Your task to perform on an android device: I want to enhance the last taken photo so , apply the Gorgeous filter to the last photo taken in the Forest Album Gallery app
Image 0: 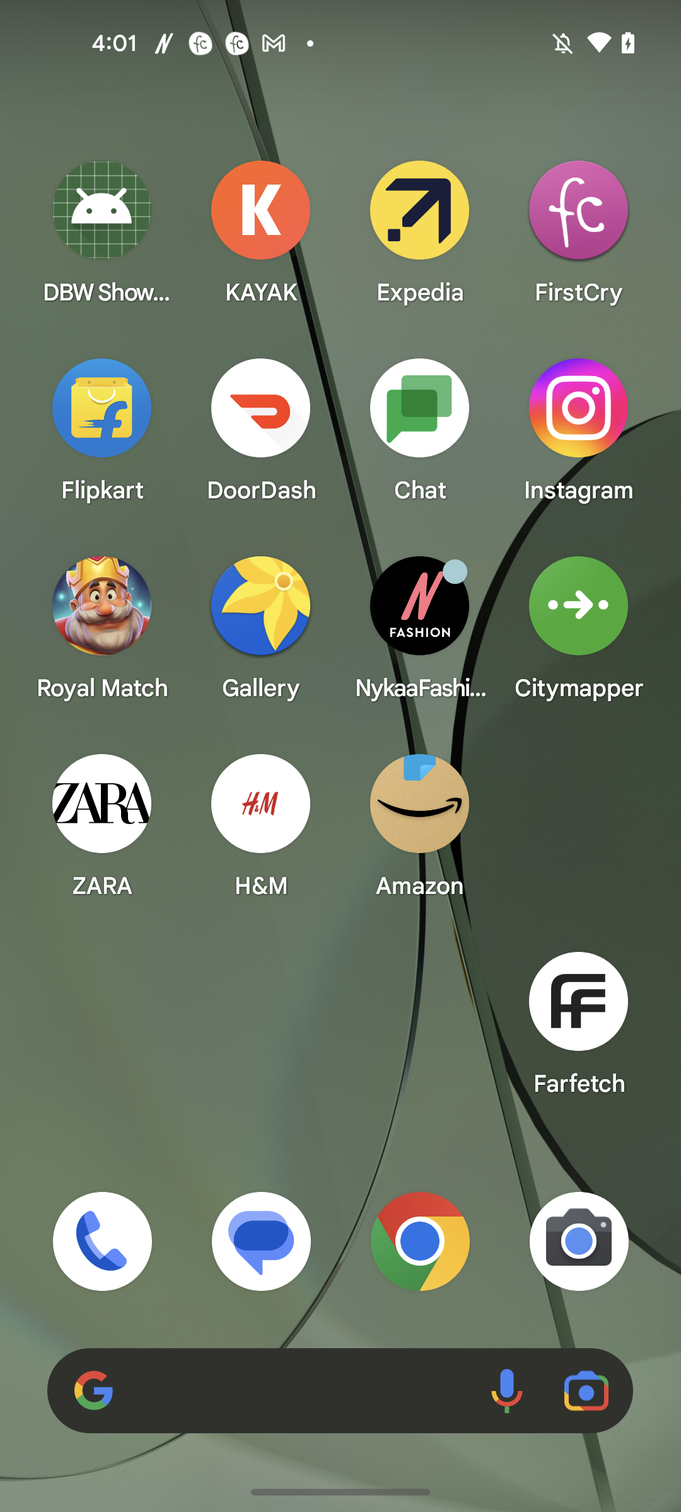
Open the Gallery app
Step 0: open app "Gallery"
Image 1: 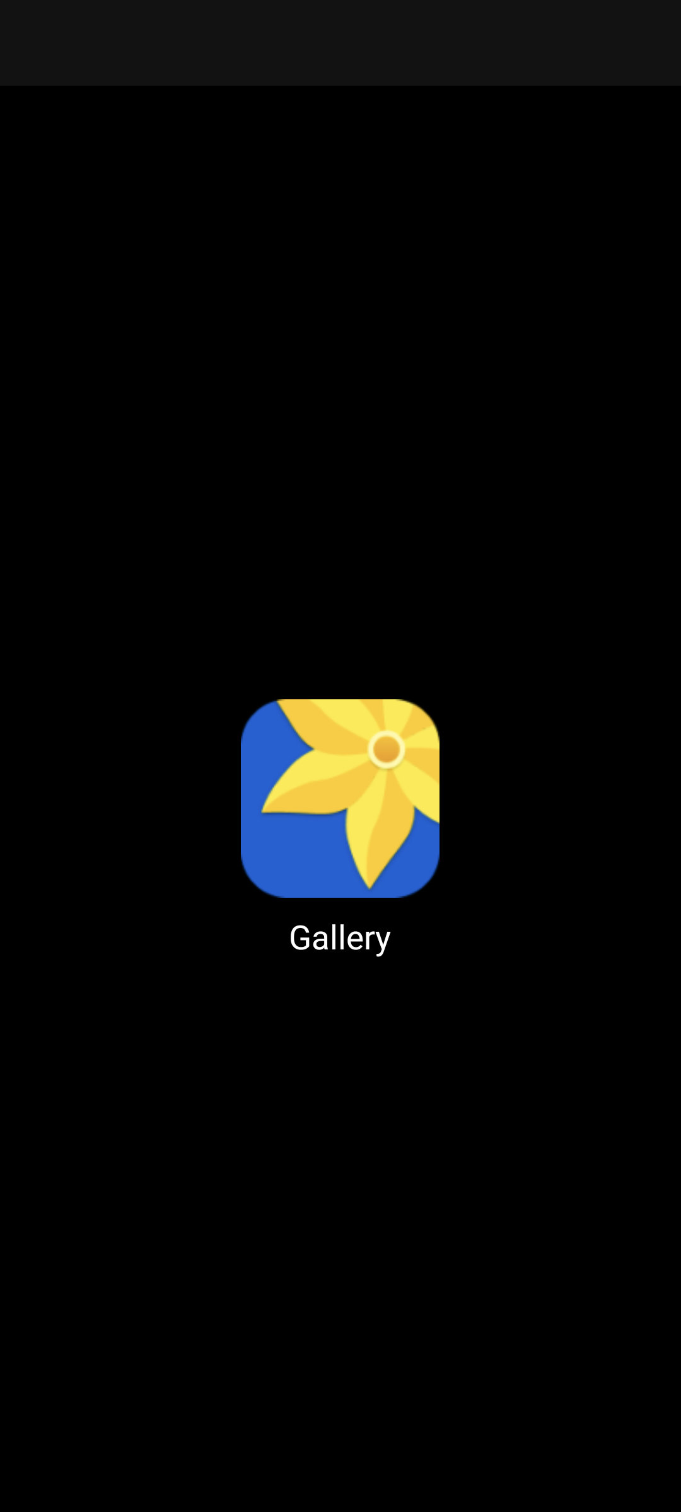
Open the Gallery app
Step 1: wait
Image 3: 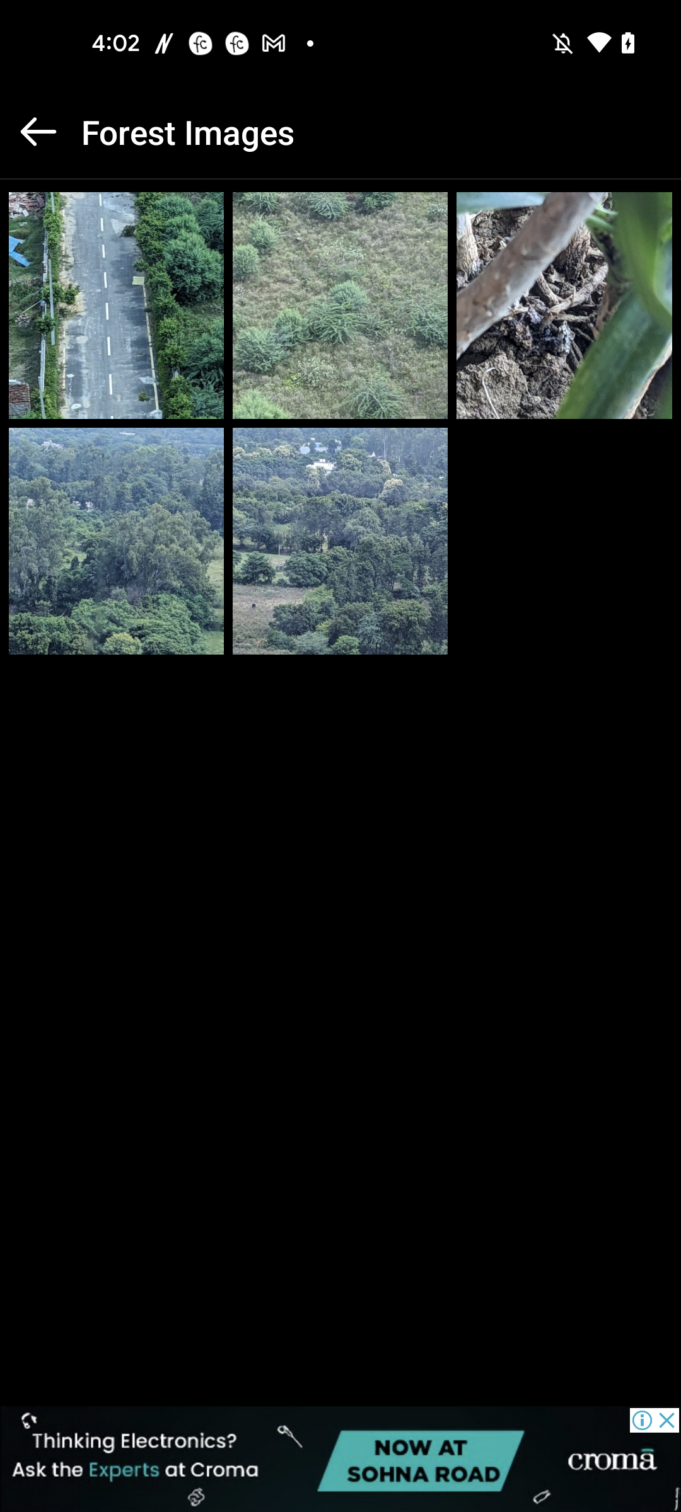
Open the First picture
Step 3: click (74, 347)
Image 4: 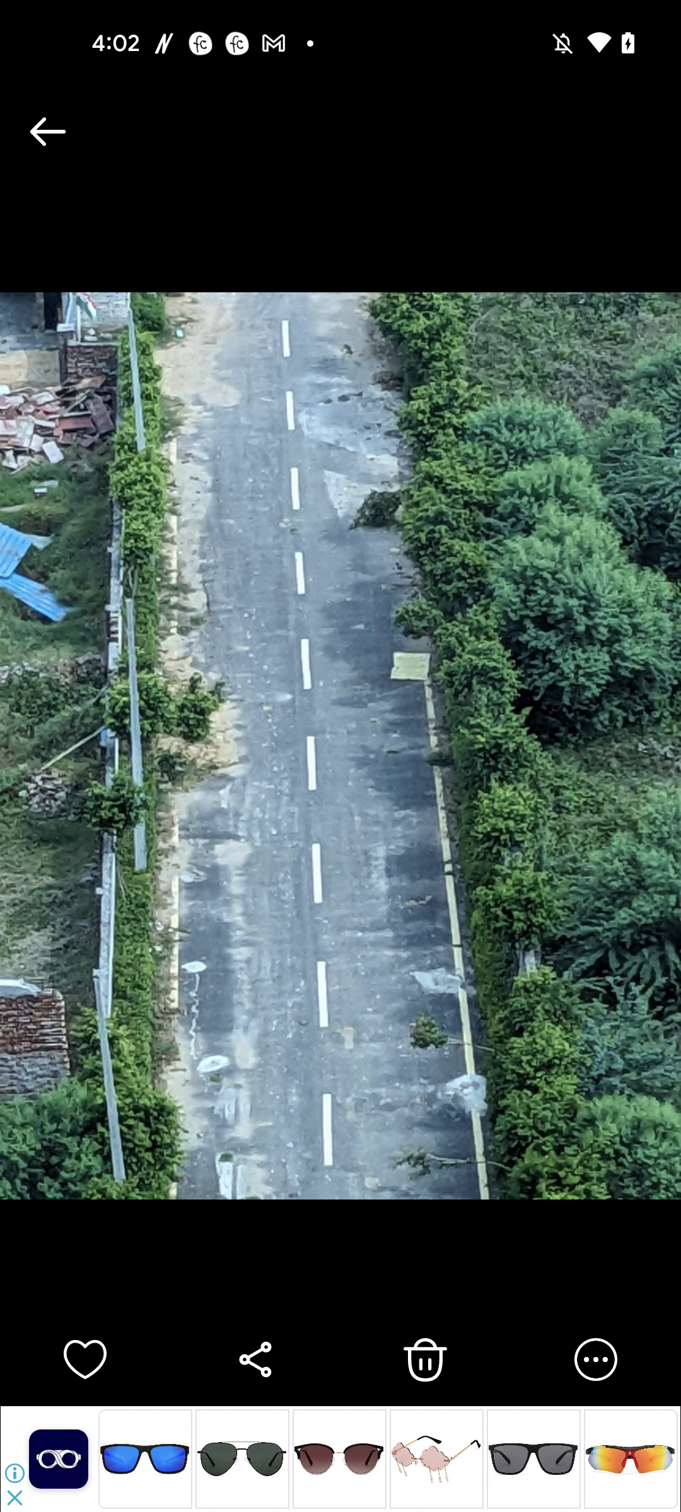
Click on the three dots more button at the bottom right corner of the screen
Step 4: click (586, 1361)
Image 5: 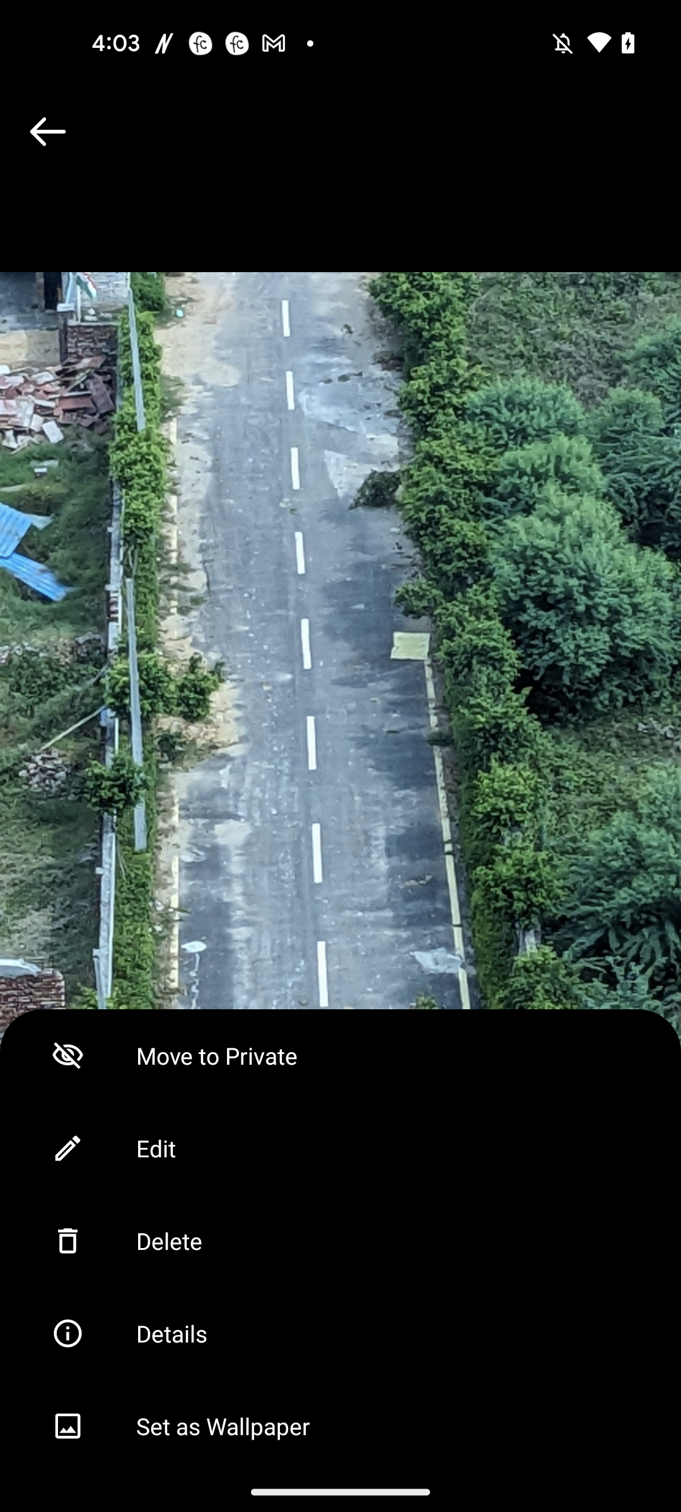
Select the Edit option 
Step 5: click (409, 1148)
Image 7: 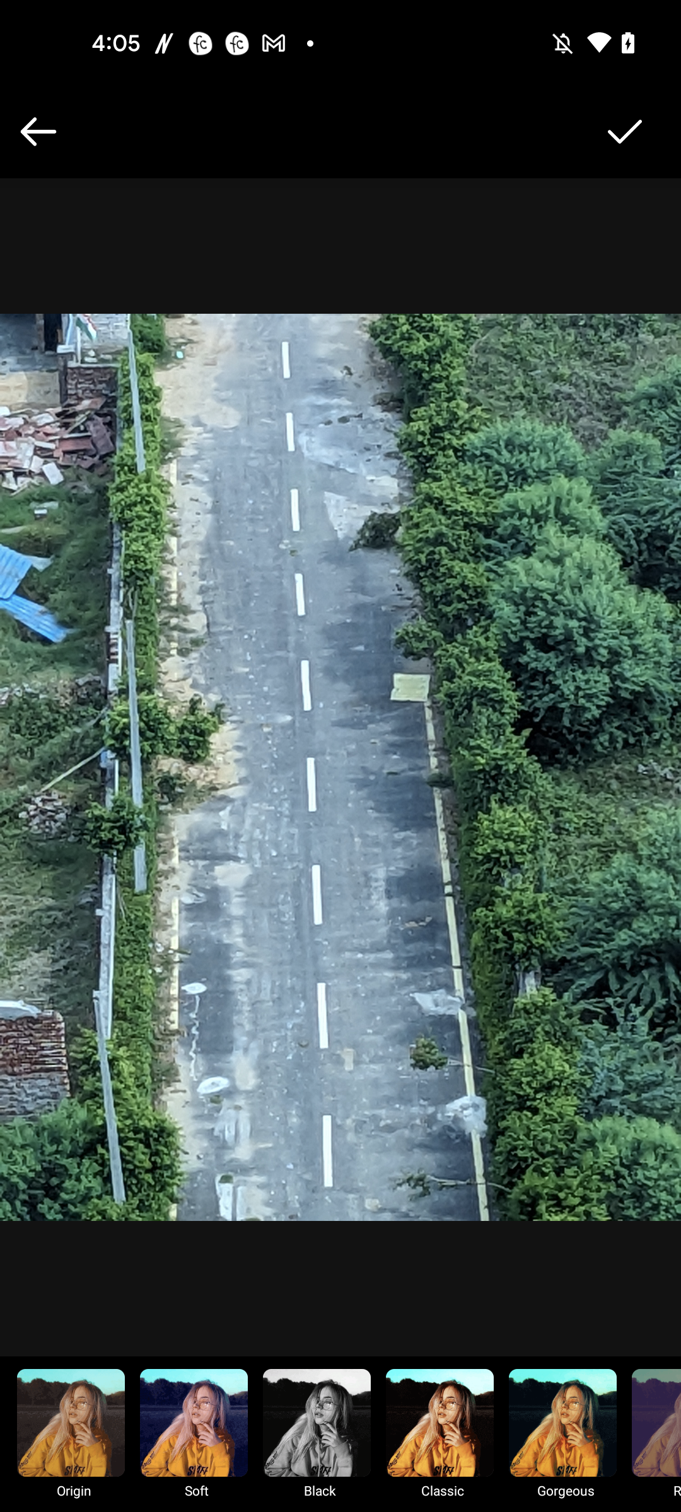
Apply the Gorgeous filter
Step 7: click (564, 1410)
Image 8: 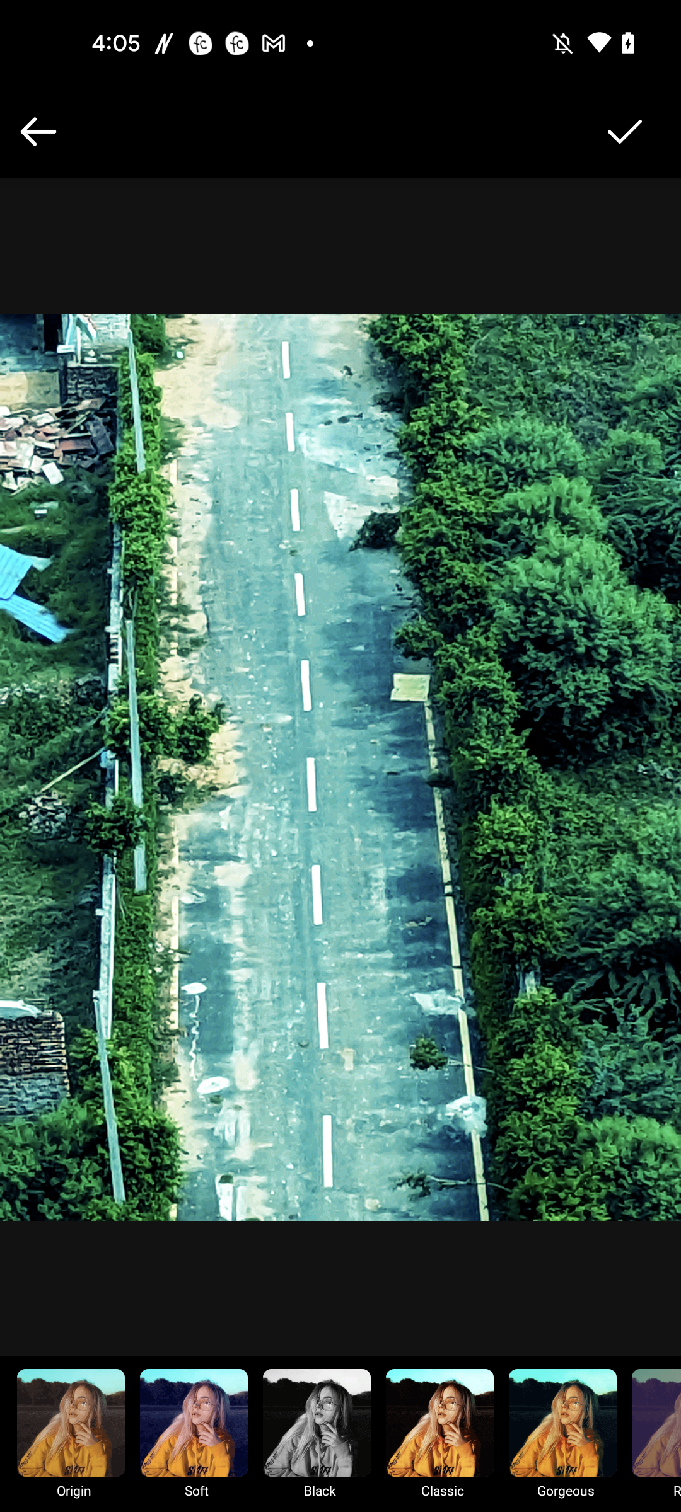
Click on the Tick button at the top right corner of the screen
Step 8: click (614, 138)
Image 9: 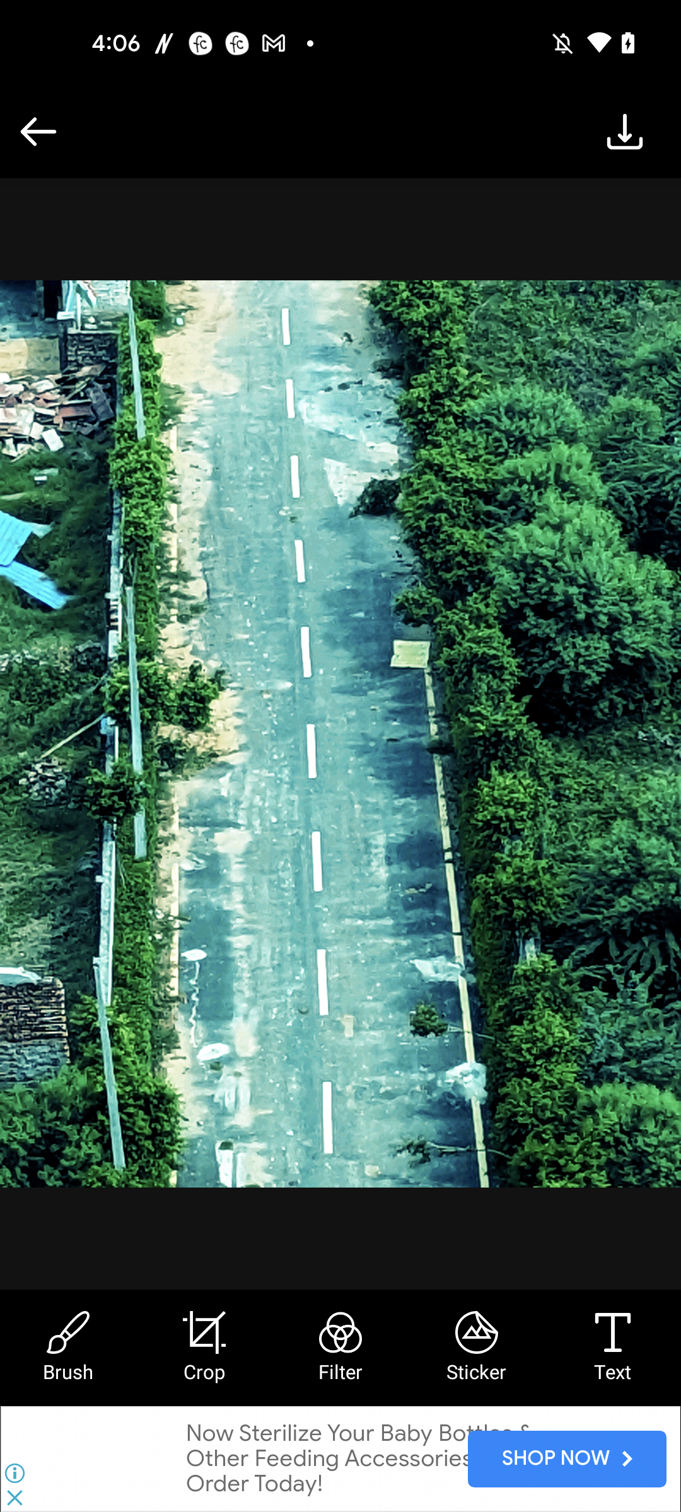
Download the image 
Step 9: click (619, 144)
Image 10: 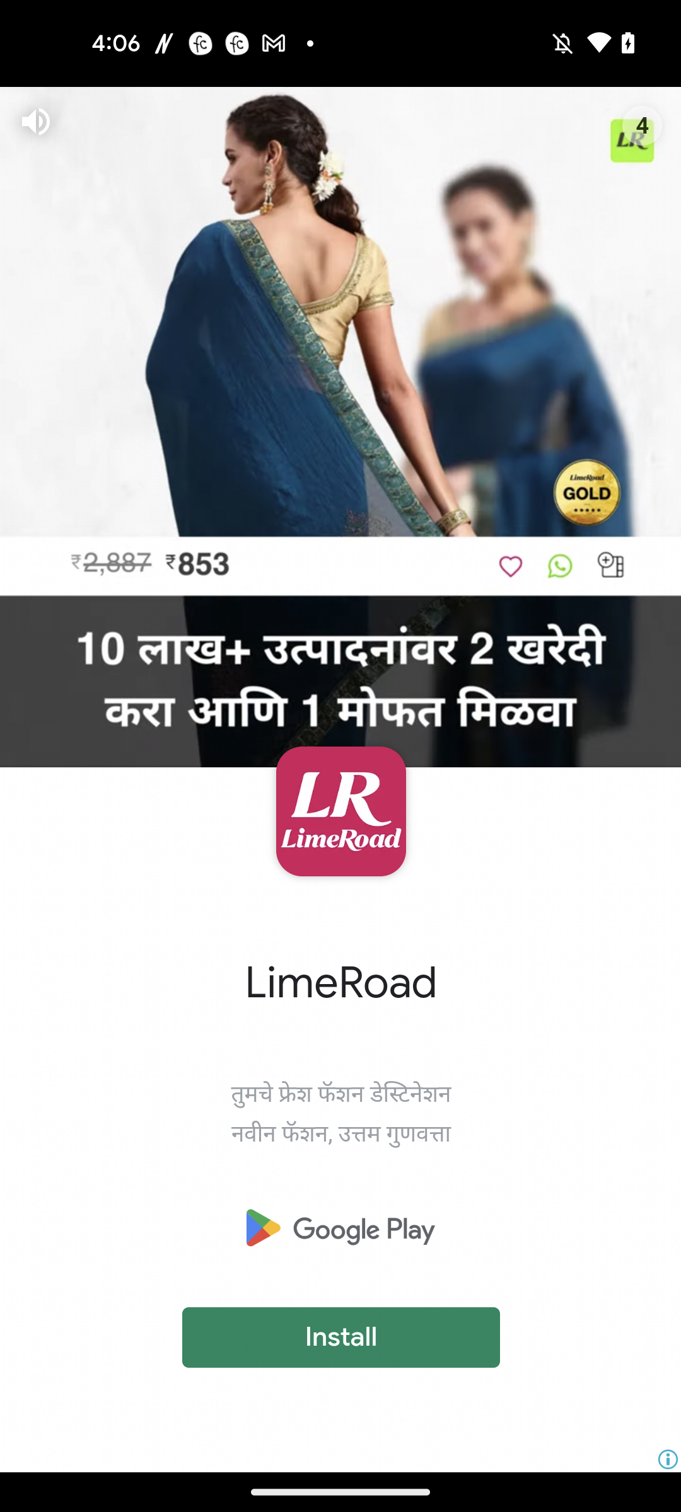
Close the Ad
Step 10: wait
Image 11: 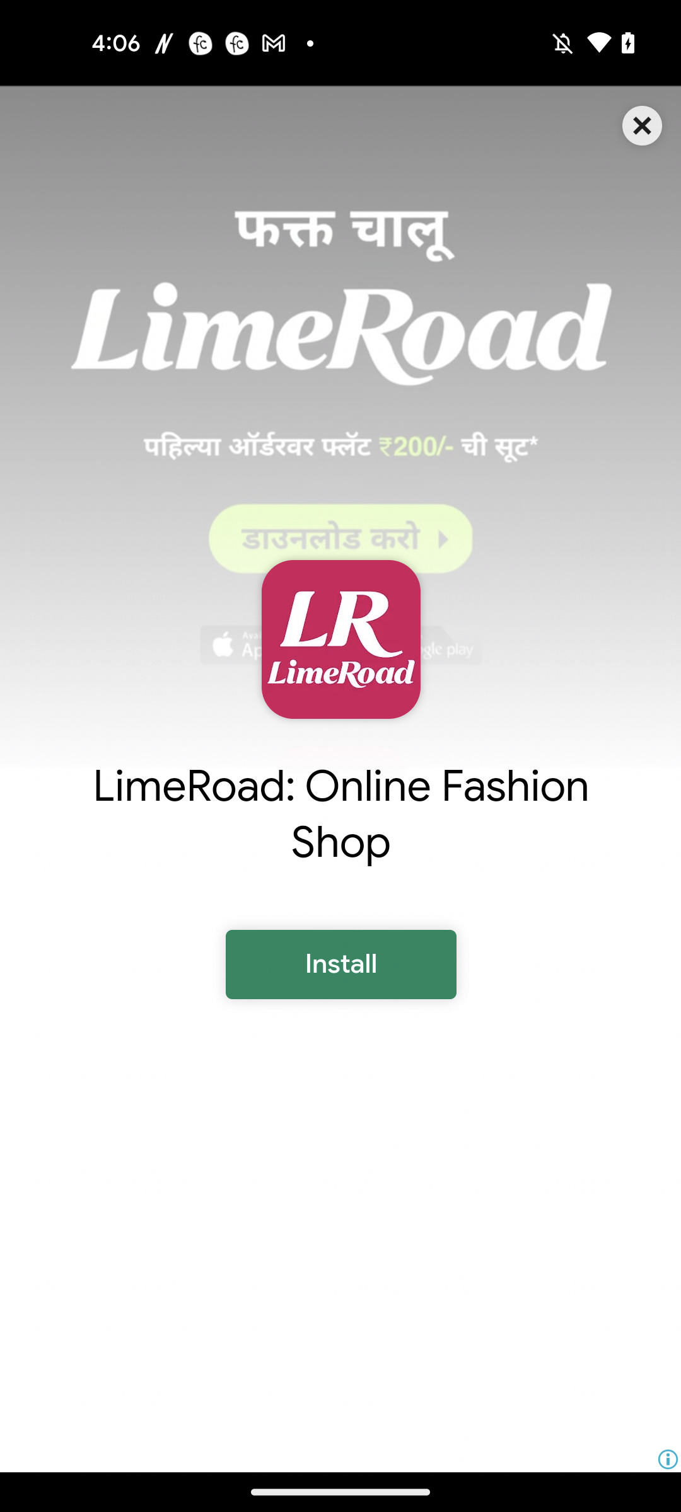
Close the Ad
Step 11: click (641, 120)
Image 12: 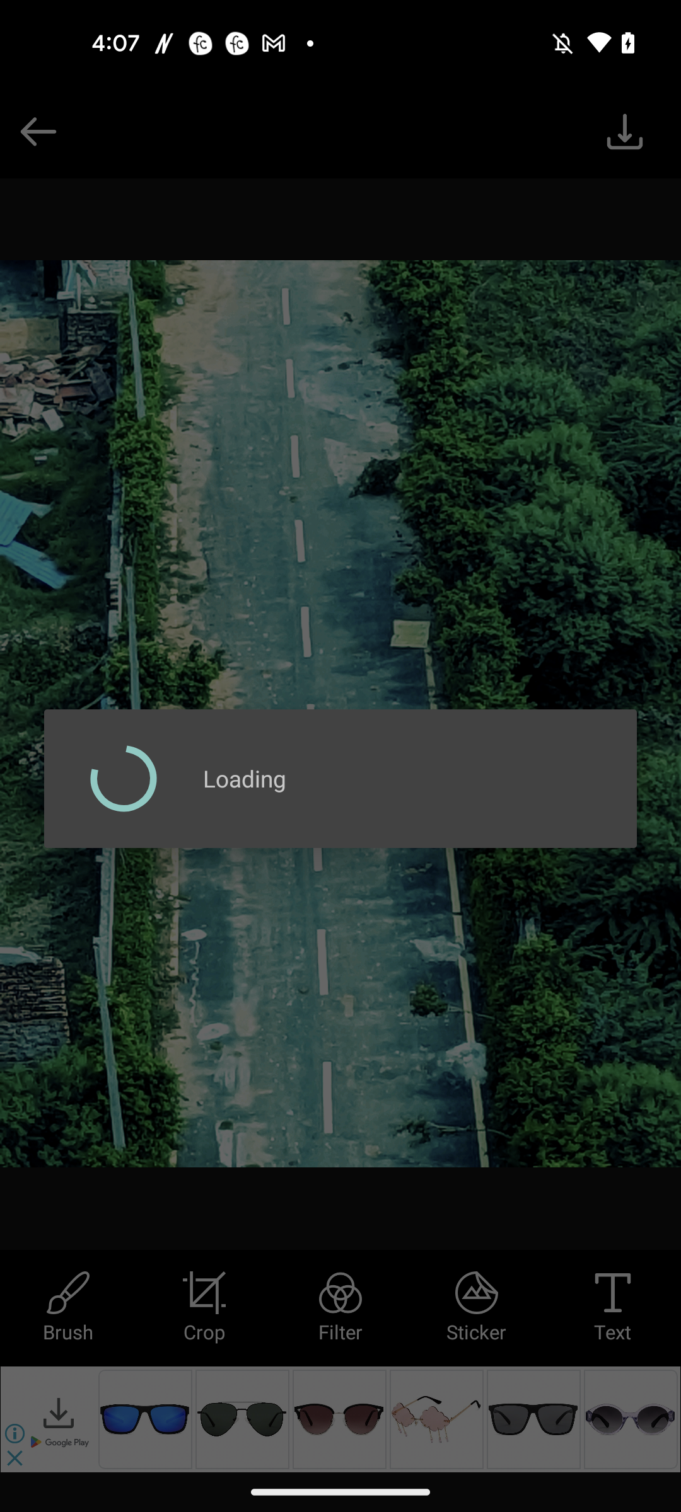
Close the Ad
Step 12: wait